Your task to perform on an android device: I recall having created one reminder with the title hiking, so I'd like to look it up on the Reminders app.
Image 0: 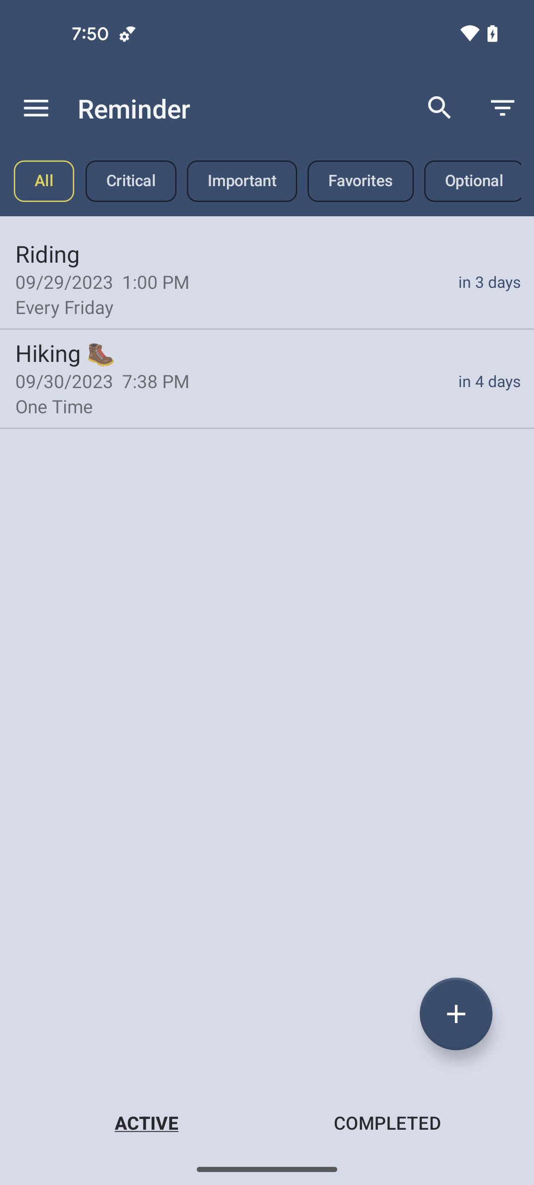
click on the search icon at the top of the screen
Step 0: click (440, 108)
Image 1: 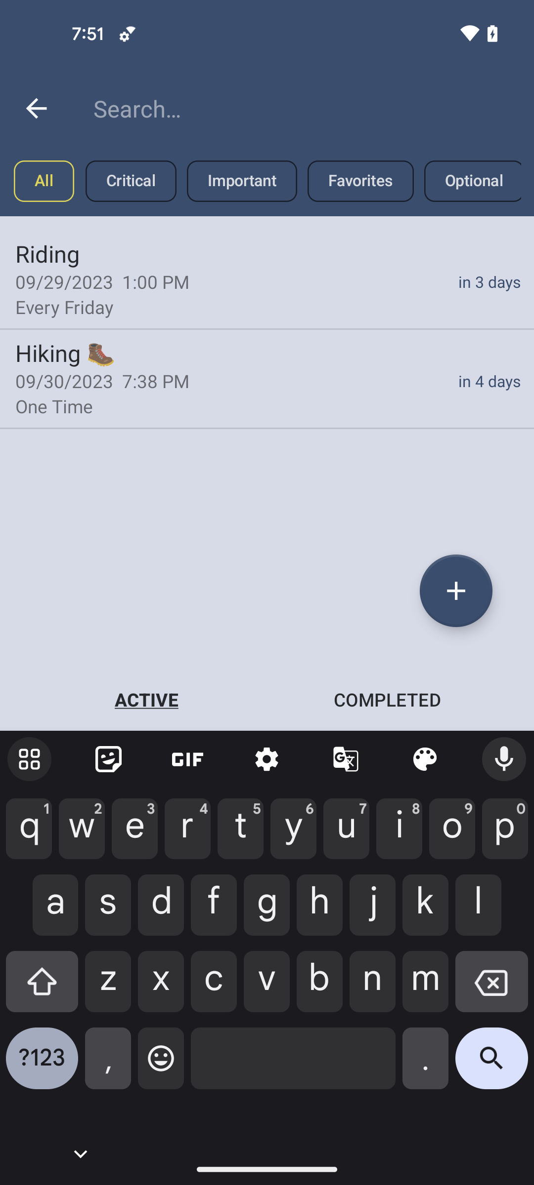
enter the reminder name Hiking
Step 1: type "Hiking"
Image 2: 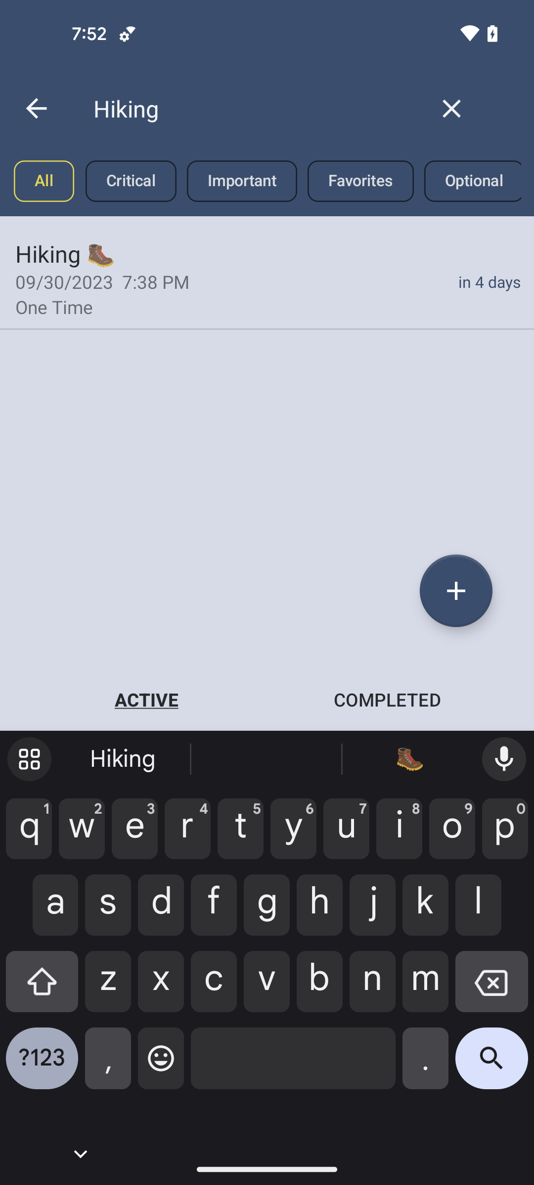
click on the search icon at the bottom right corner of the screen
Step 2: click (491, 1066)